Your task to perform on an android device: I would like to set a meditation timer of 15 minutes in the Insight Timer app.
Image 0: 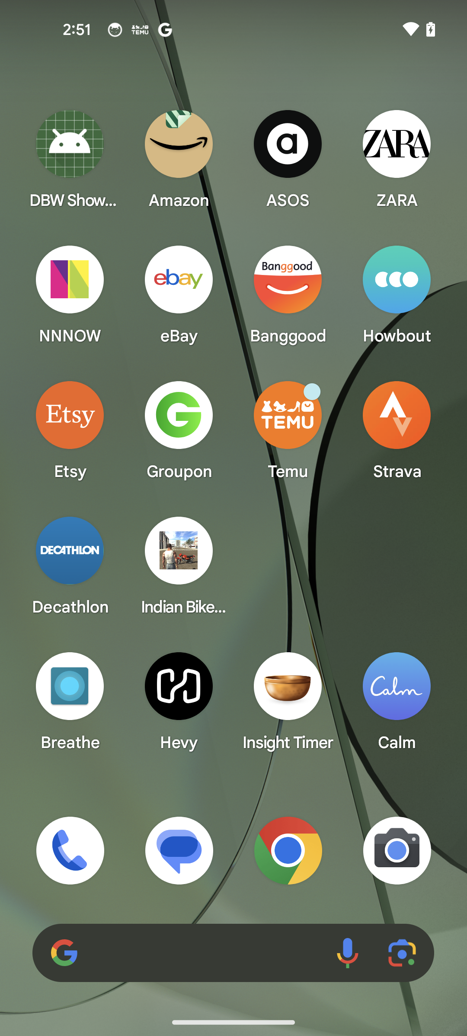
Open the Insight Timer app
Step 0: open app "Insight Timer"
Image 2: 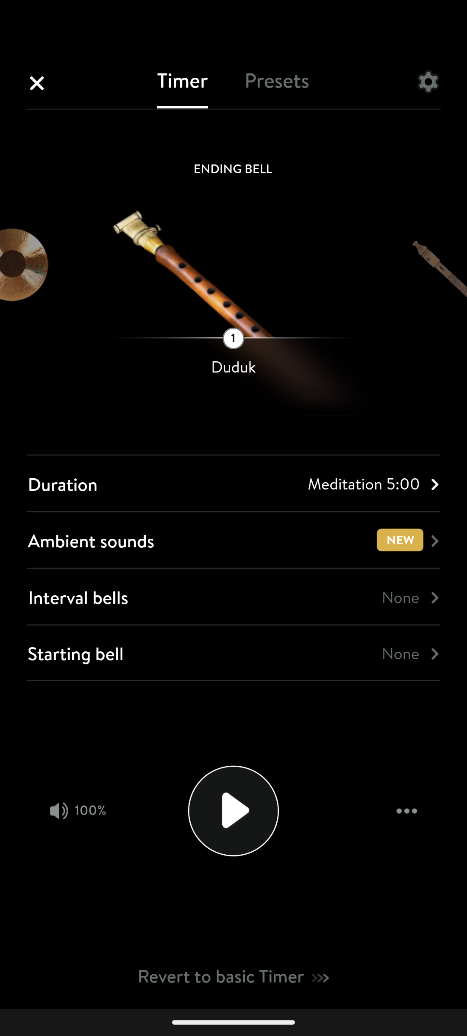
Click on the Duration v forward button
Step 2: click (233, 483)
Image 4: 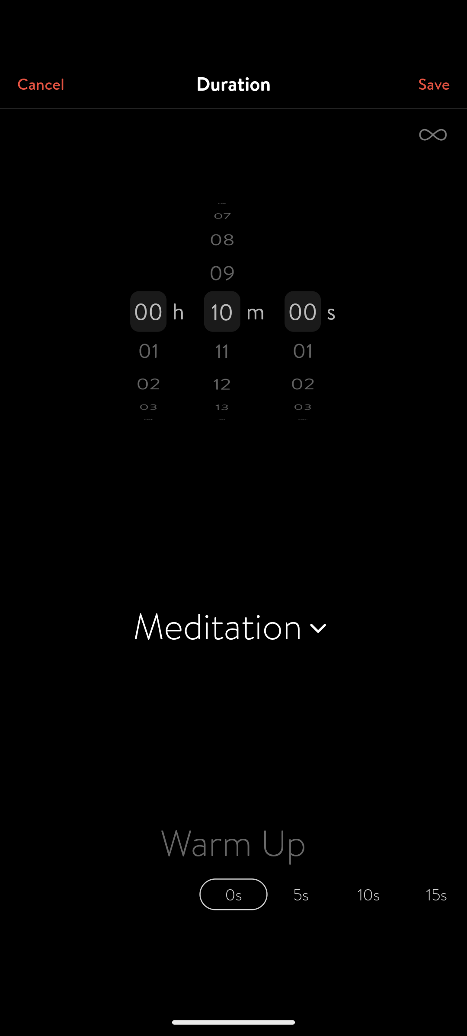
Swipe up the minute dial upto 15 minutes
Step 4: scroll down
Image 5: 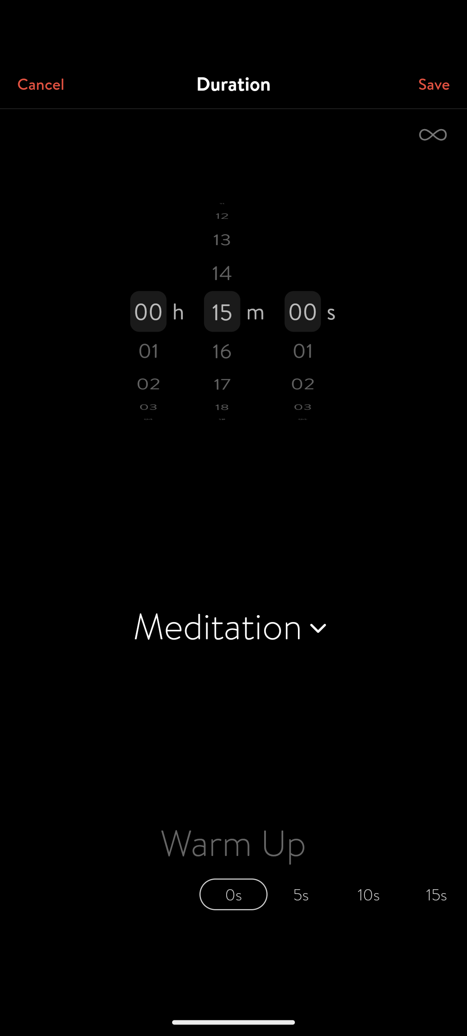
Click on the Save button
Step 5: click (431, 83)
Image 6: 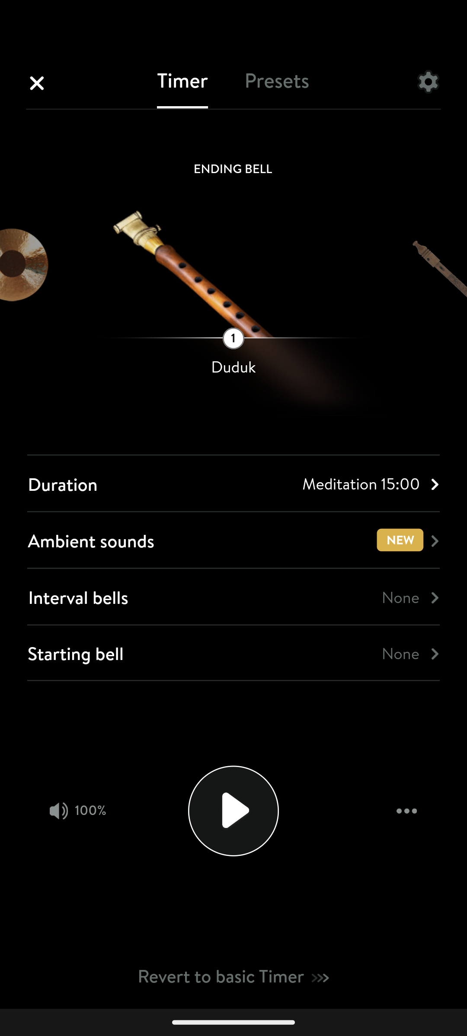
Click on the Play button at the bottom of the screen
Step 6: click (233, 559)
Image 7: 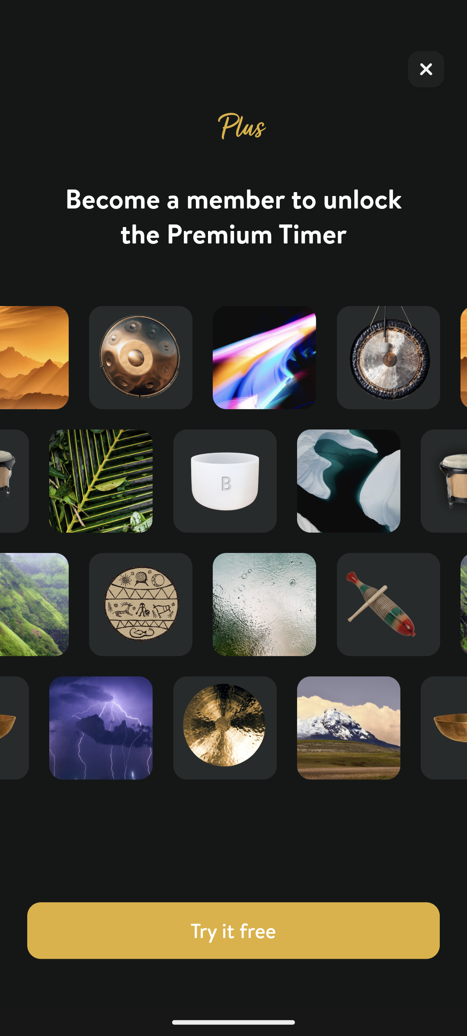
Close the Ad
Step 7: click (422, 65)